Your task to perform on an android device: I have read the book "All The Light We Cannot See," which looks to be a terrific novel on the BookMate app. I believe I should send it to Mared at maredharris@gmail.com.
Image 0: 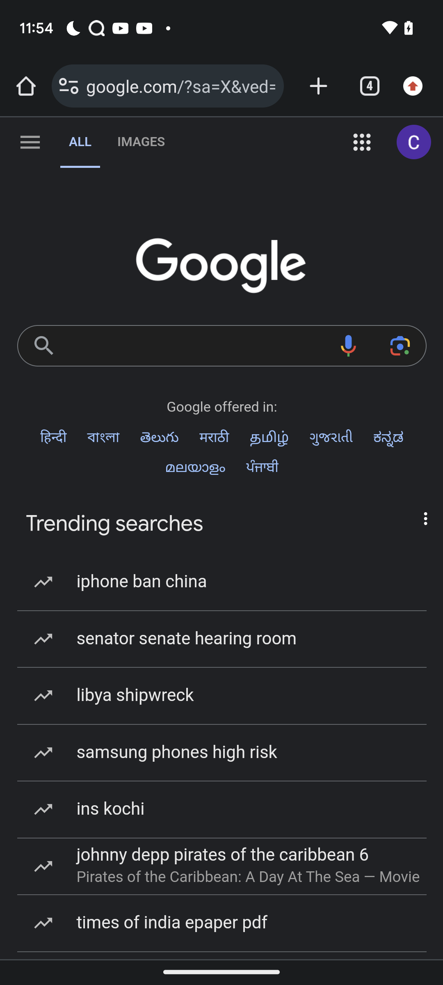
open Bookmate app
Step 0: open app "Bookmate"
Image 1: 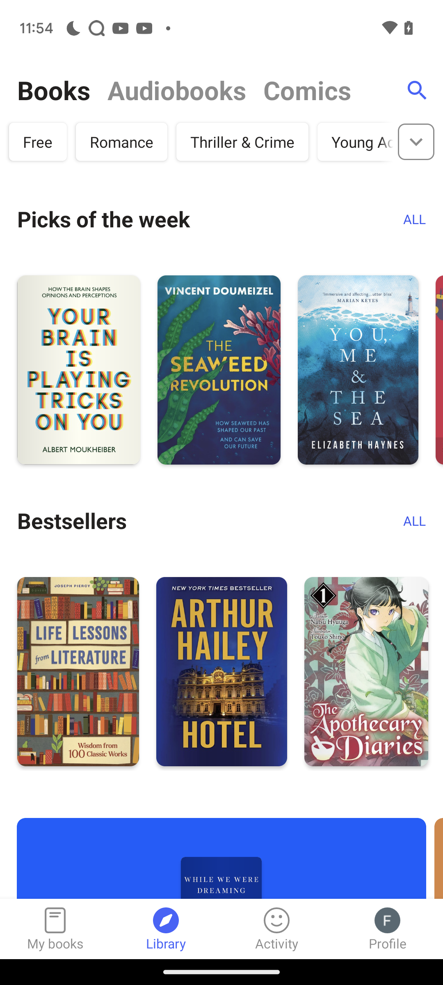
Click on the search icon at the top right of the screen
Step 1: click (417, 90)
Image 2: 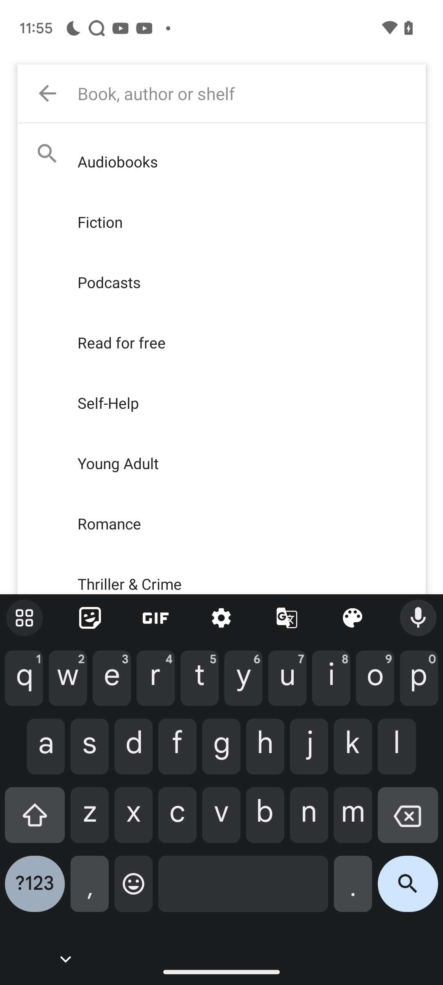
Enter All The Light We Cannot See in the search textbox
Step 2: type "All The Light We Cannot See"
Image 3: 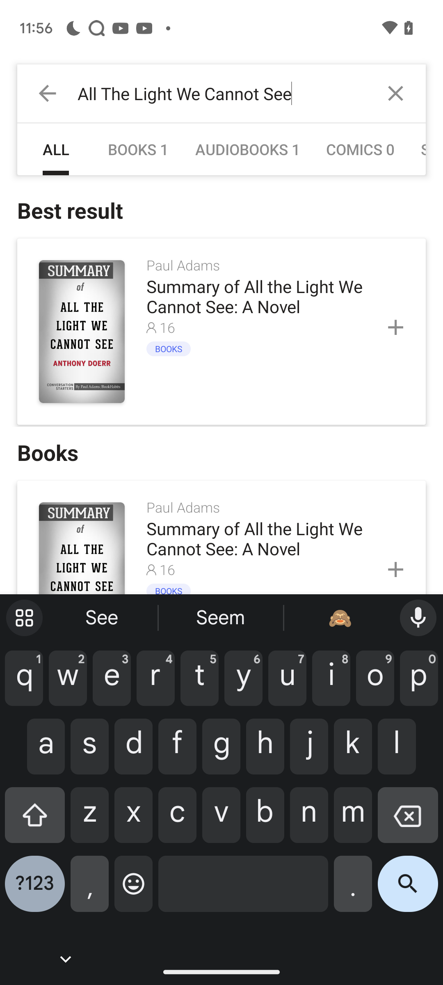
Click on the first search result
Step 3: click (260, 296)
Image 4: 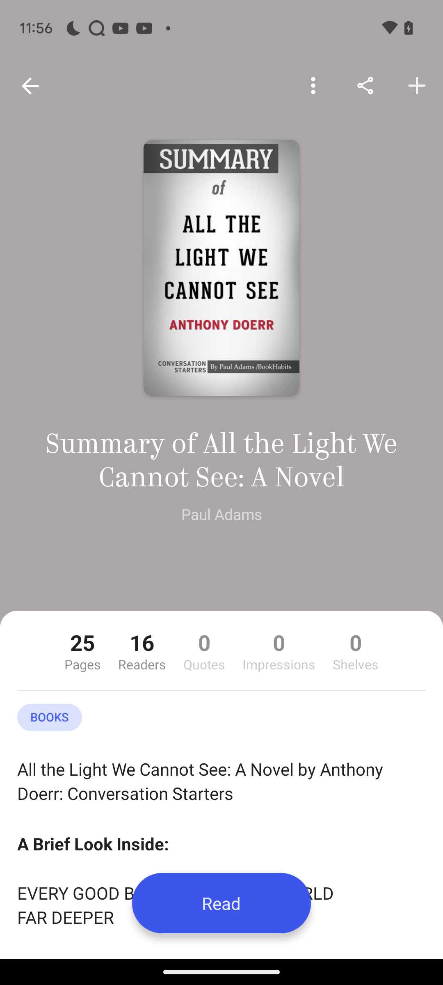
Click on the share icon
Step 4: click (365, 86)
Image 6: 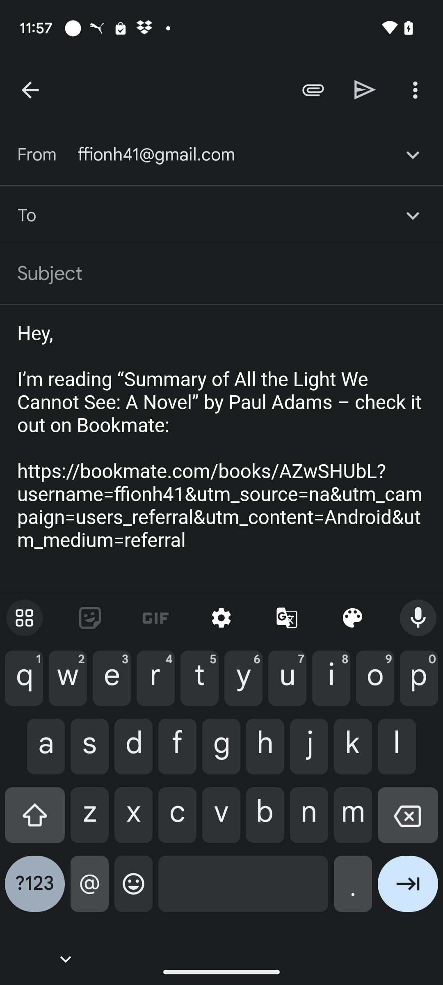
Enter maredharris@gmail.com as the recipient's id
Step 6: type "maredharris@gmail.com"
Image 7: 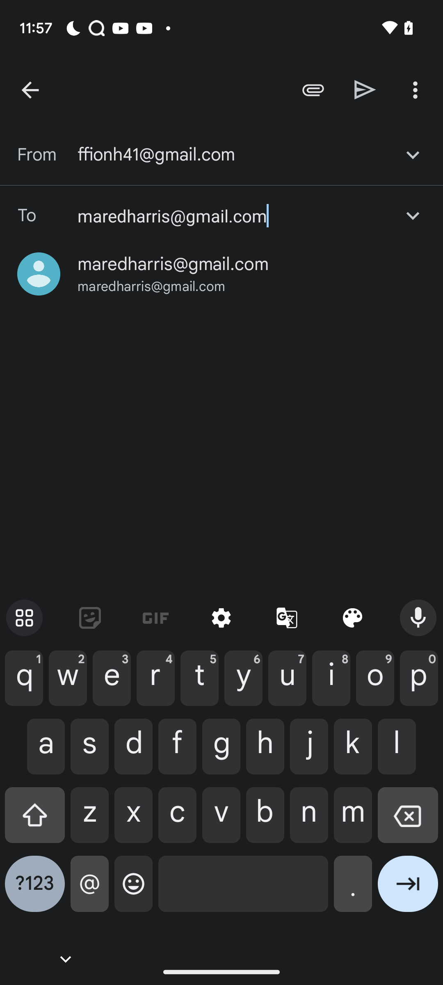
Click on the suggested email id
Step 7: click (173, 264)
Image 8: 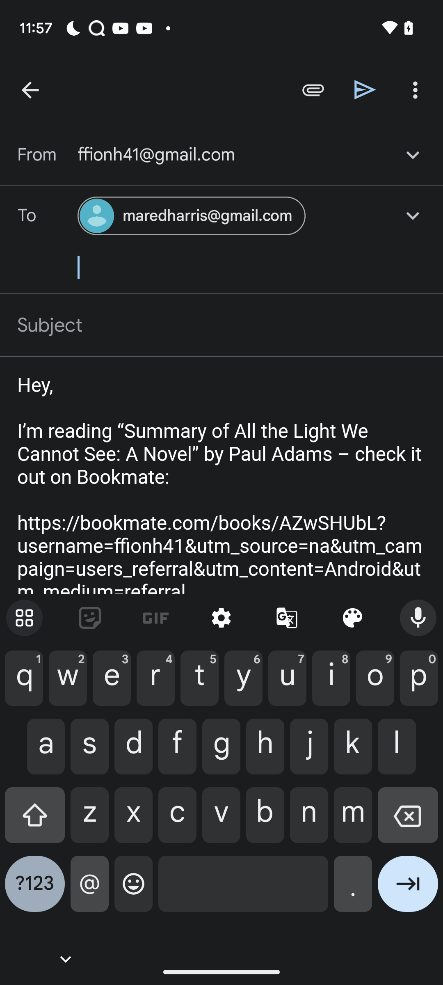
Click on the send icon
Step 8: click (365, 89)